Your task to perform on an android device: Restore the beach wave file from the trash. 
Image 1: 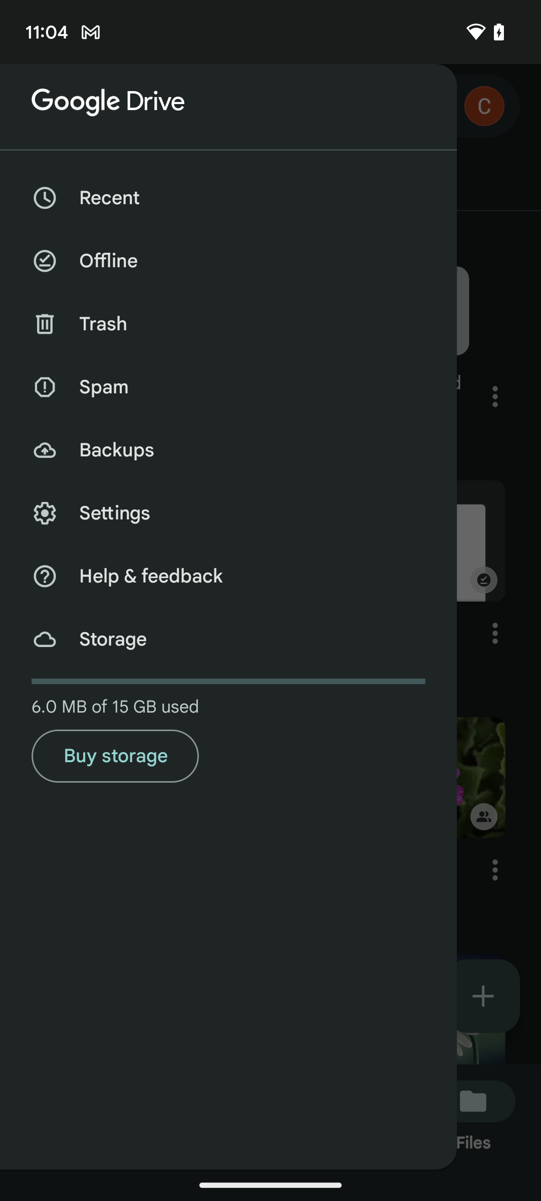
Click on the trash option in the drawer.
Step 1: click (228, 324)
Image 2: 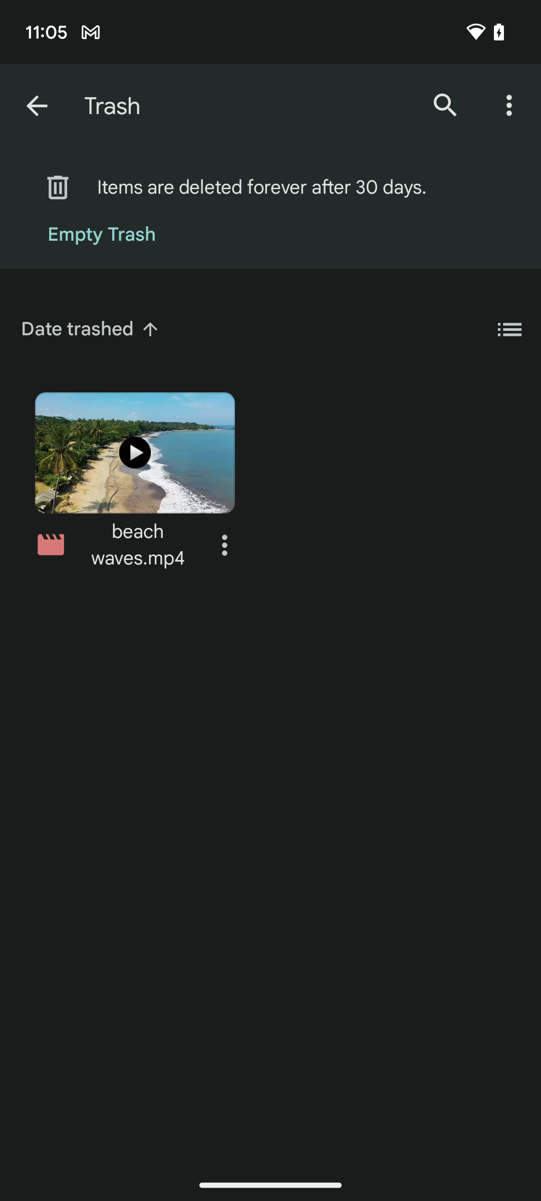
Click on the three dots next to the file name beach waves
Step 2: click (224, 544)
Image 3: 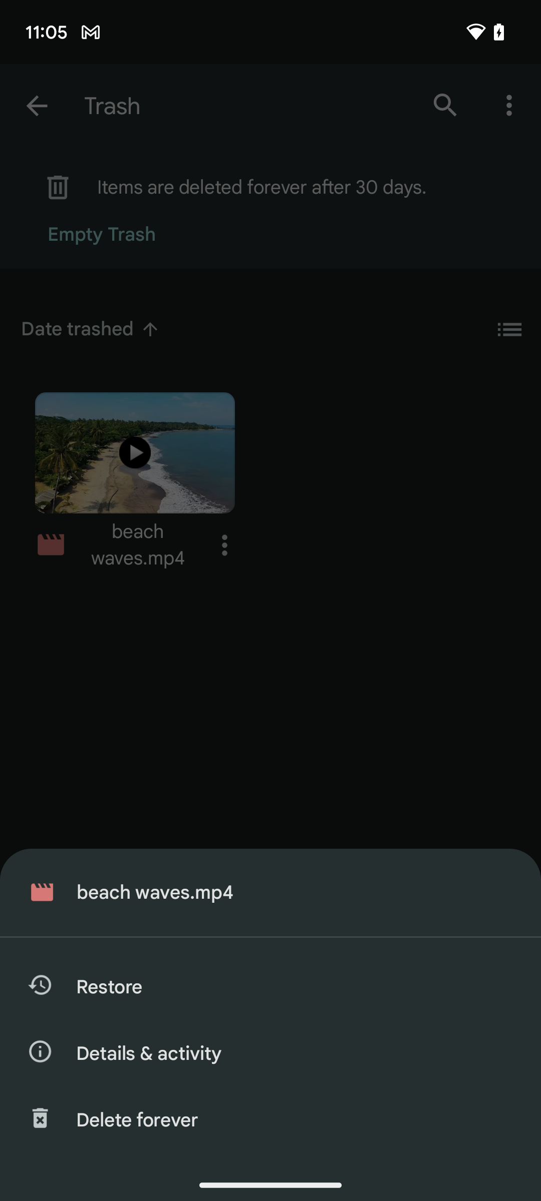
Click on the restore option in the drawer
Step 3: click (293, 987)